Your task to perform on an android device: Open Quikr app and Search for the Voltas Window AC 1.5 Tons
Image 0: 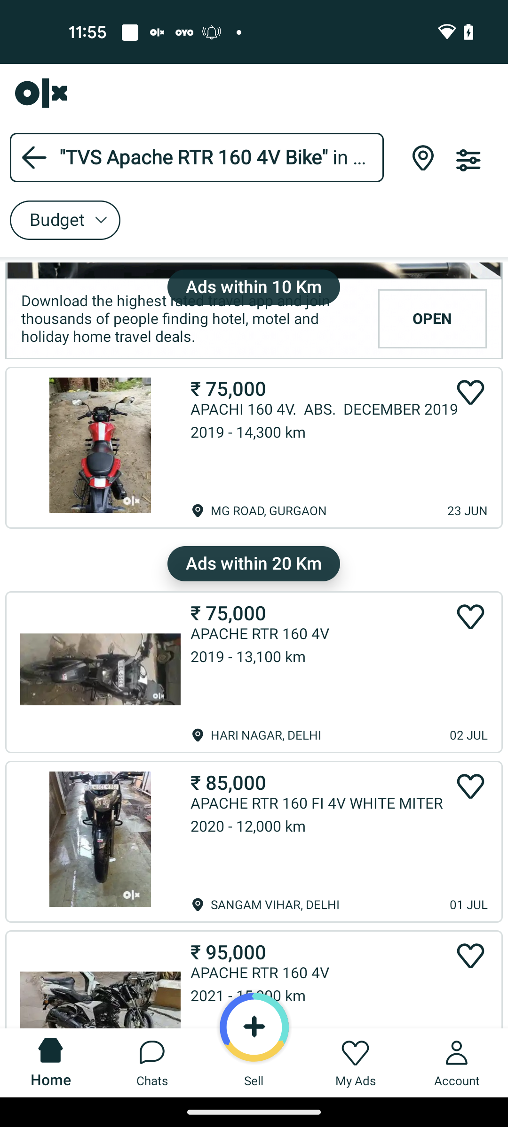
Open Quikr App
Step 0: open app "Quikr"
Image 1: 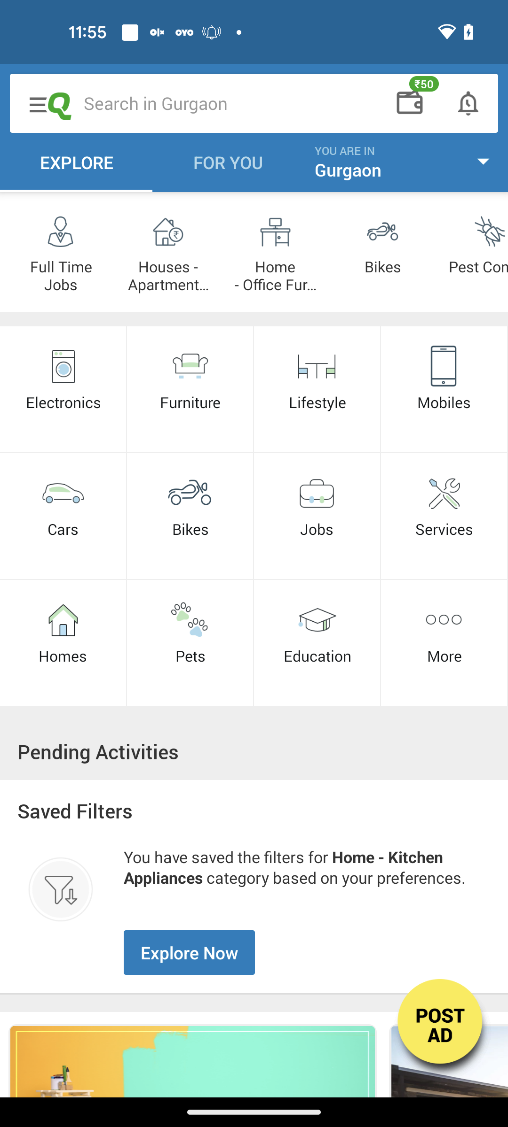
Click on the search bar
Step 1: click (156, 103)
Image 2: 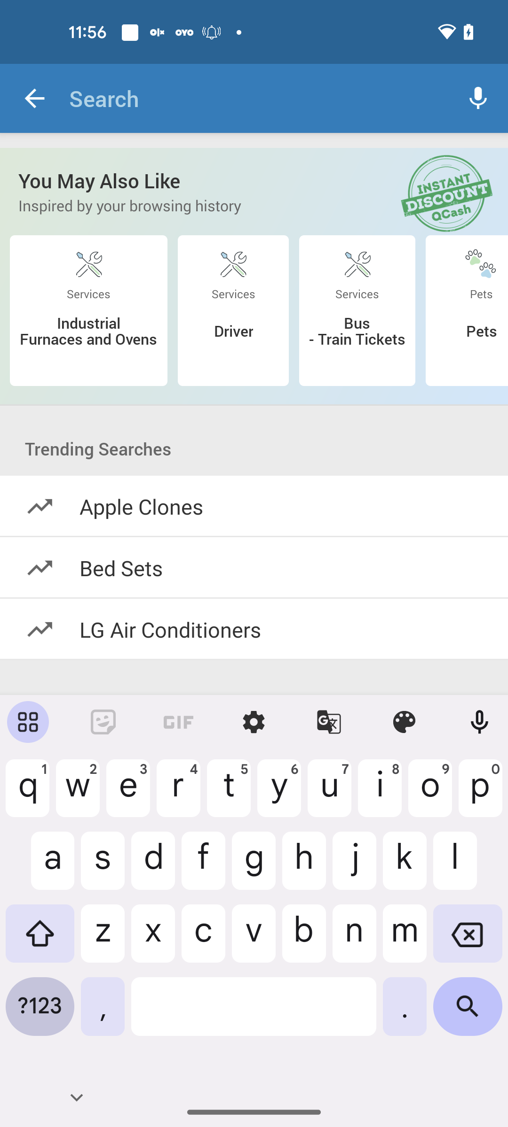
Search for the Voltas Window AC 1.5 Tons
Step 2: type "Voltas Window AC 1.5 Tons"
Image 3: 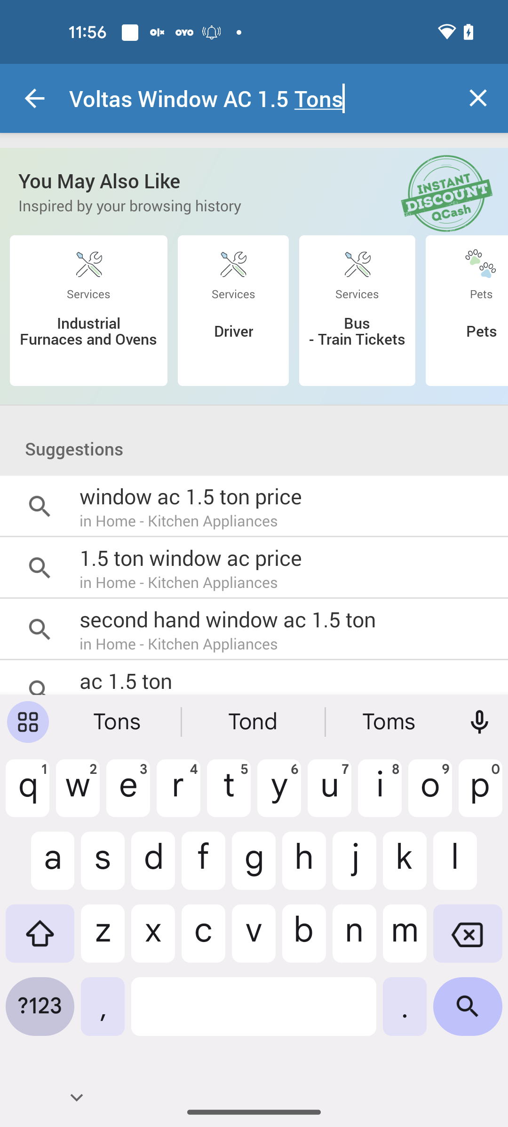
Click on the search icon at the bottom right corner of the screen
Step 3: click (468, 1013)